Your task to perform on an android device: Create a new slide in the Madison theme for a customer meeting at the workplace using the PowerPoint app.
Image 0: 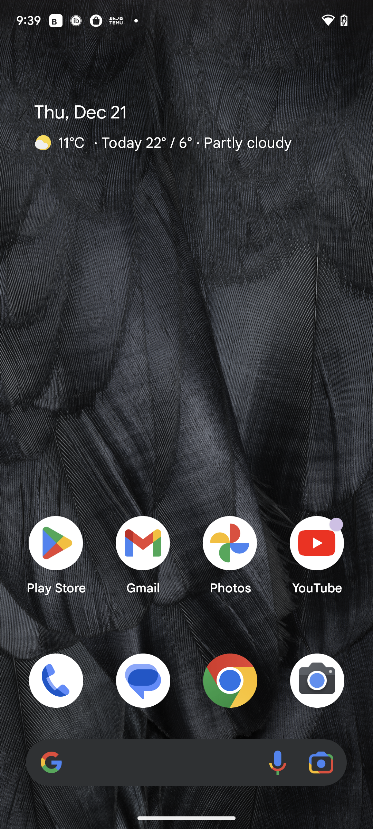
Open the Powerpoint app.
Step 0: open app "PowerPoint"
Image 1: 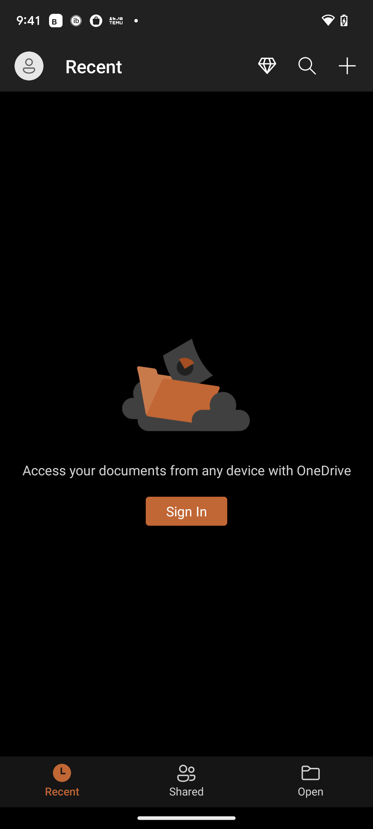
Click on the plus icon at the top right corner of the screen.
Step 1: click (347, 66)
Image 2: 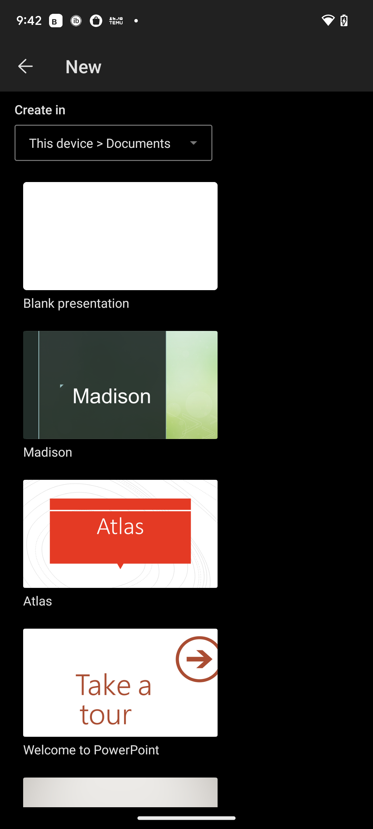
Click on Madison on the left side of the screen.
Step 2: click (121, 396)